Your task to perform on an android device: Me and my wife decided to surprise my son Andreas Wagner by meeting with him, who is living in Berlin, Germany. I want to stay there in a hotel, so search for the hotel in Berlin, Germany, in the Airbnb app.
Image 0: 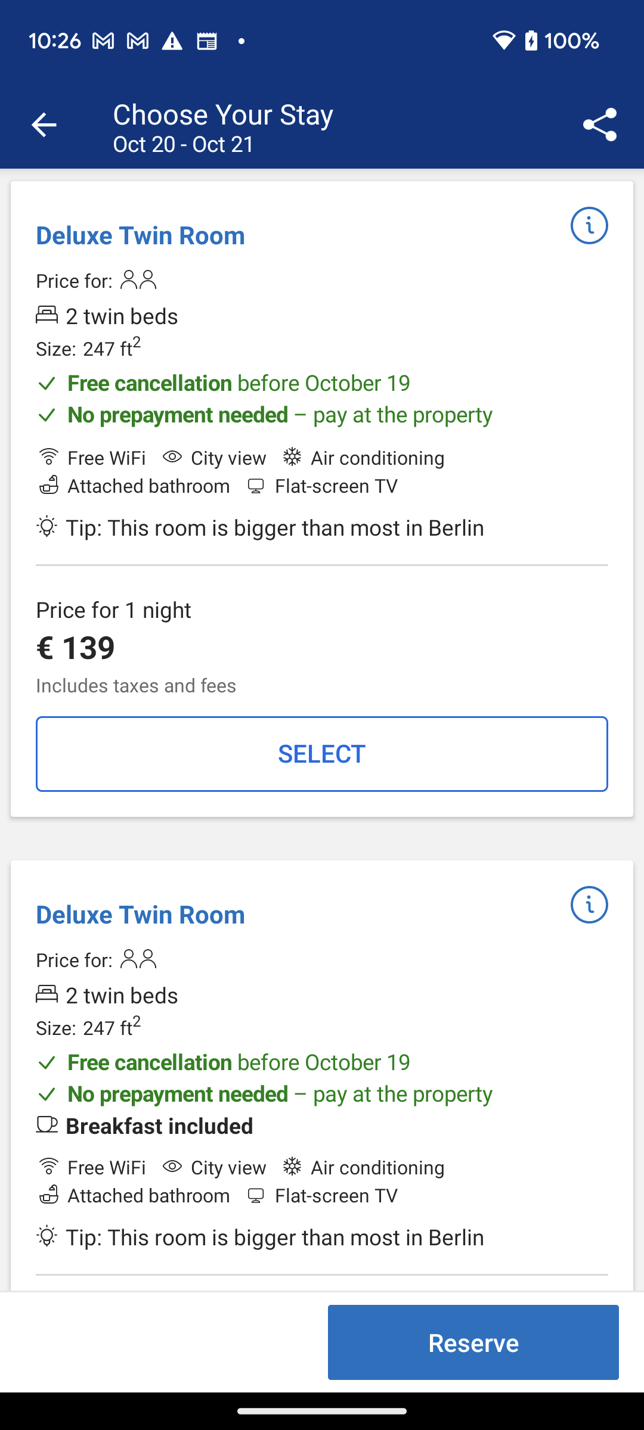
Open the Airbnb app.
Step 0: open app "Airbnb"
Image 1: 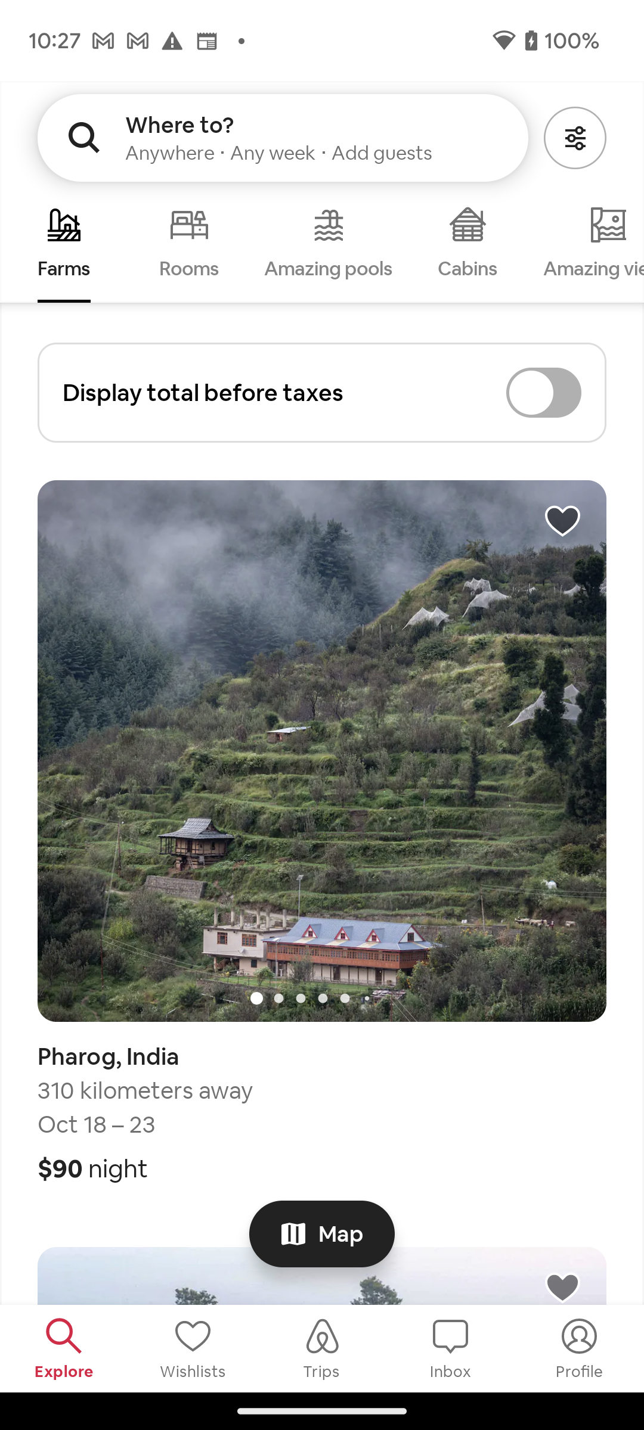
Click on the search bar at the top left corner of the screen to search hotels in Berlin, Germany.
Step 1: click (179, 125)
Image 2: 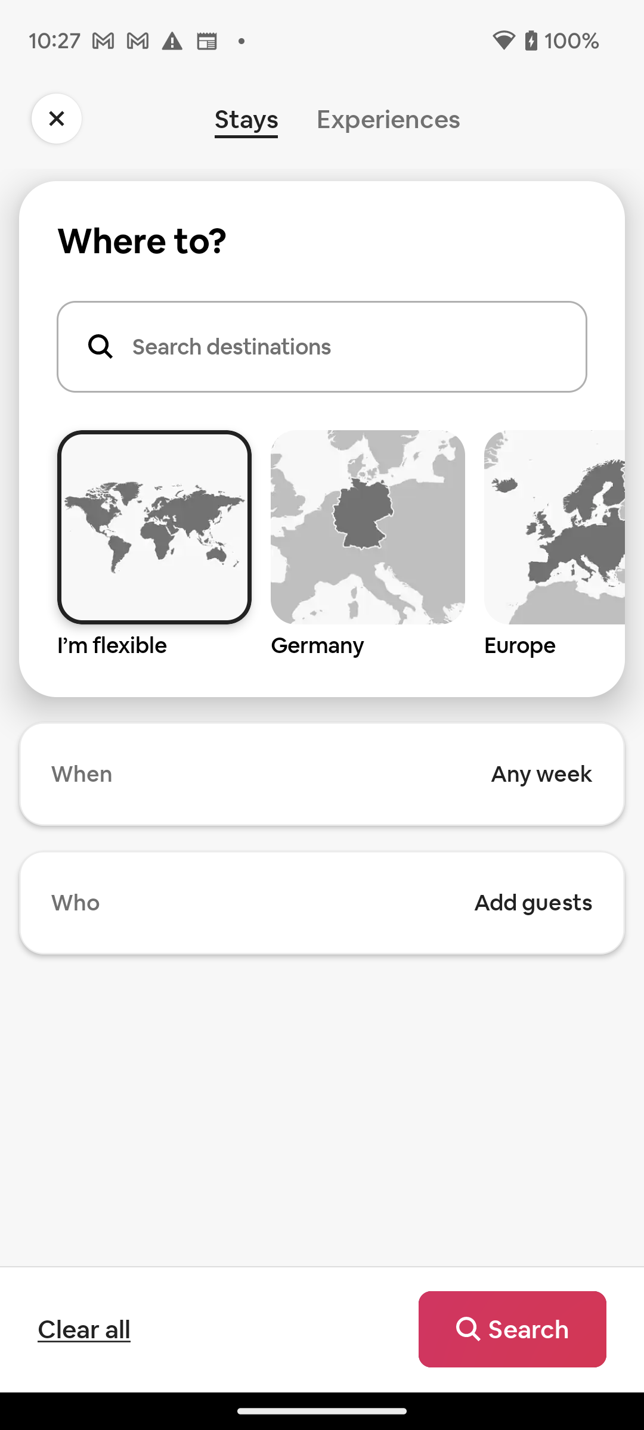
Click on the search bar at the top of the screen to search for the hotels.
Step 2: click (321, 439)
Image 3: 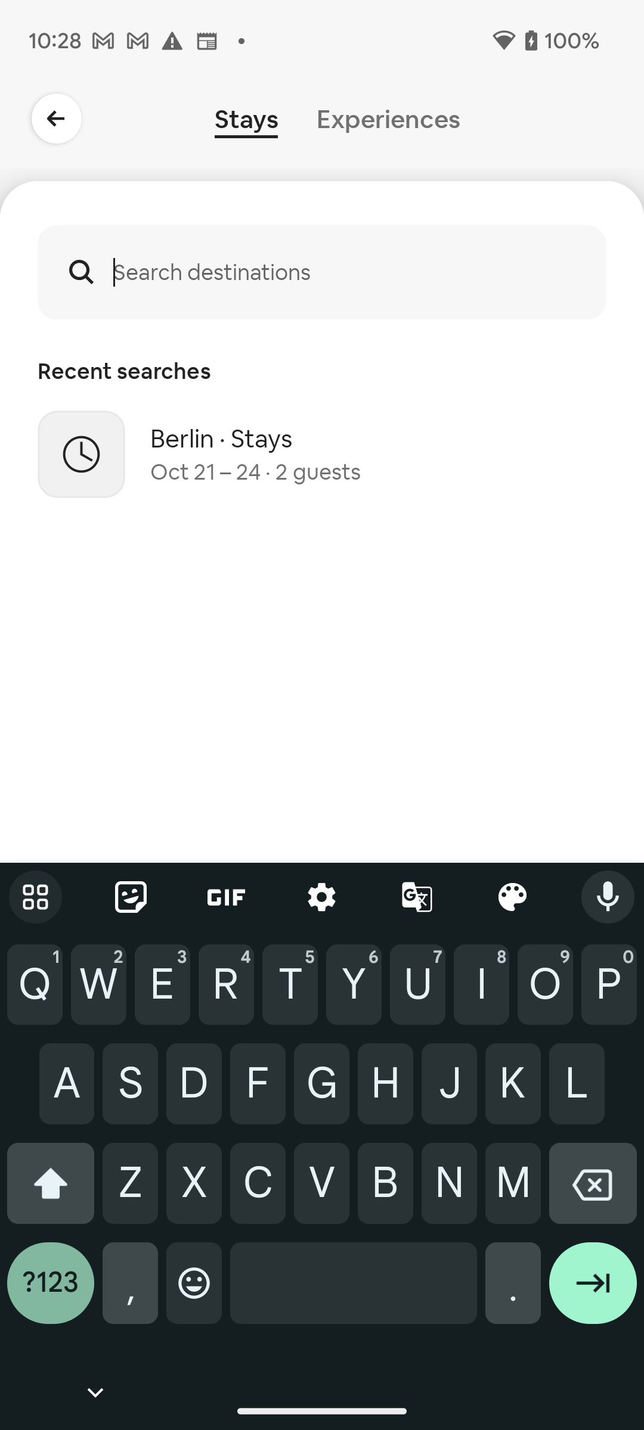
Type Berlin in the search bar to search hotels in Berlin.
Step 3: type "Berlin"
Image 4: 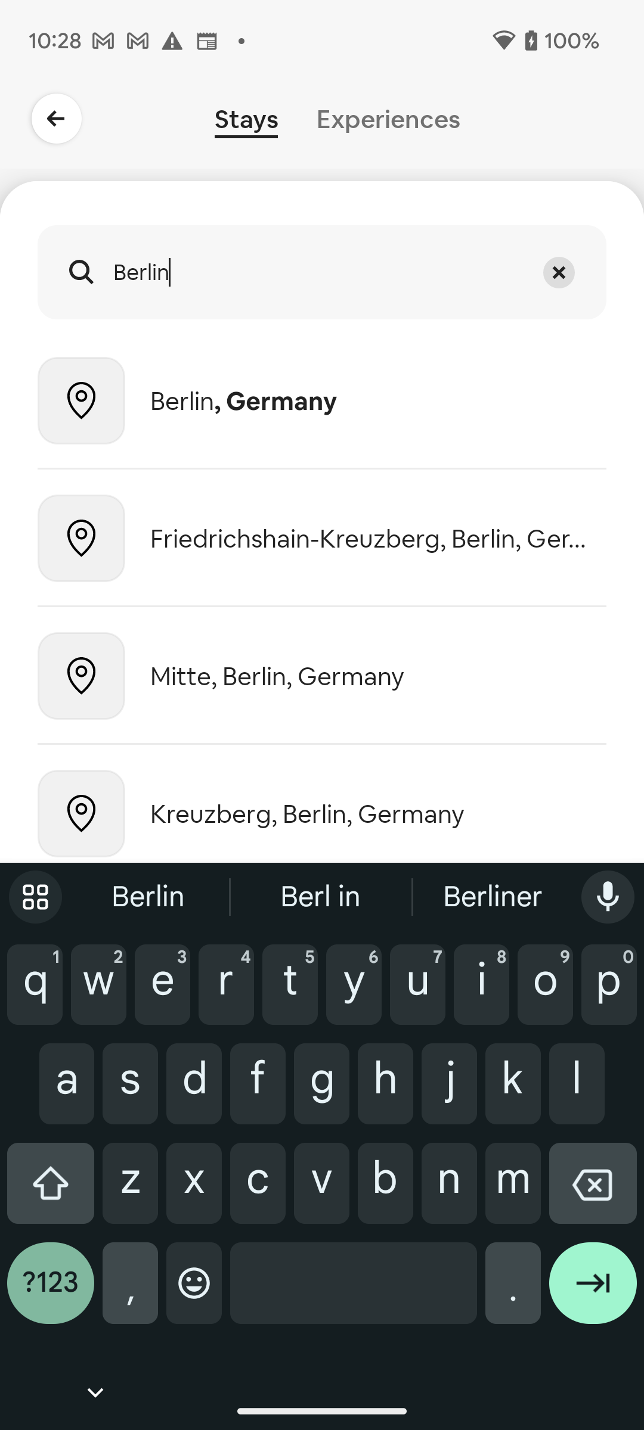
Click on the first suggested location
Step 4: click (378, 401)
Image 5: 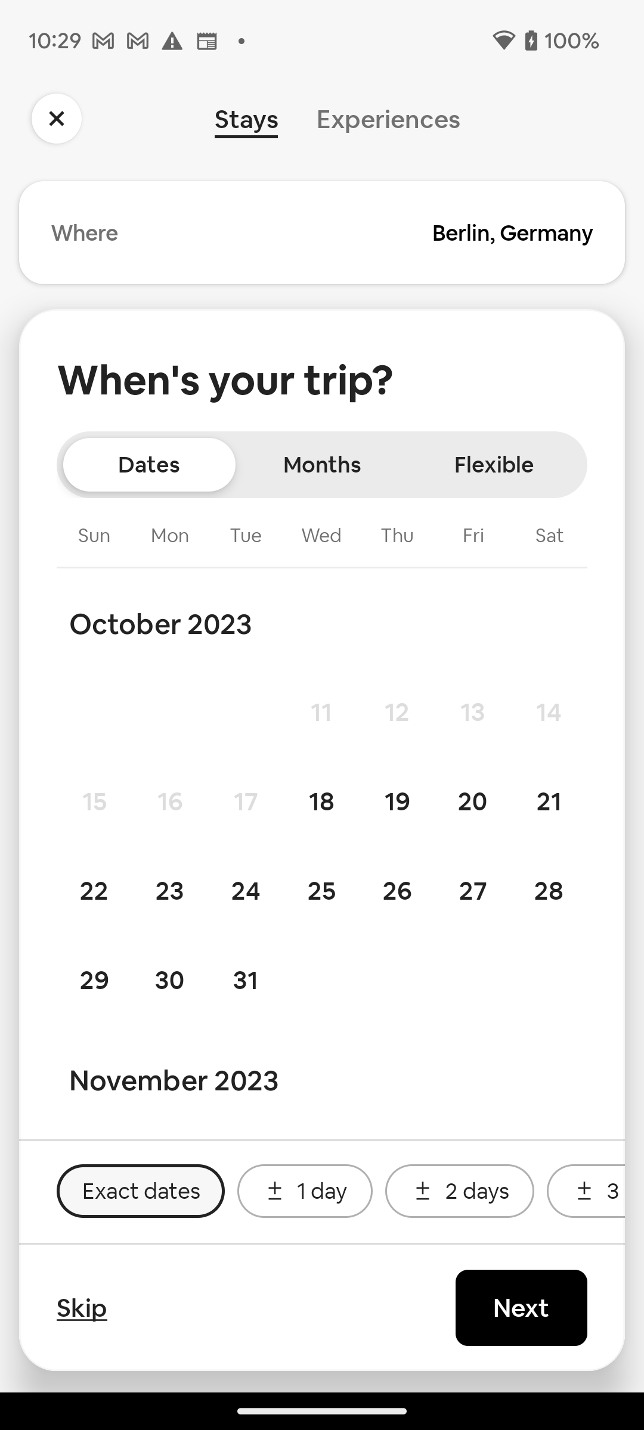
Click on the 21 to select the check in date
Step 5: click (549, 801)
Image 6: 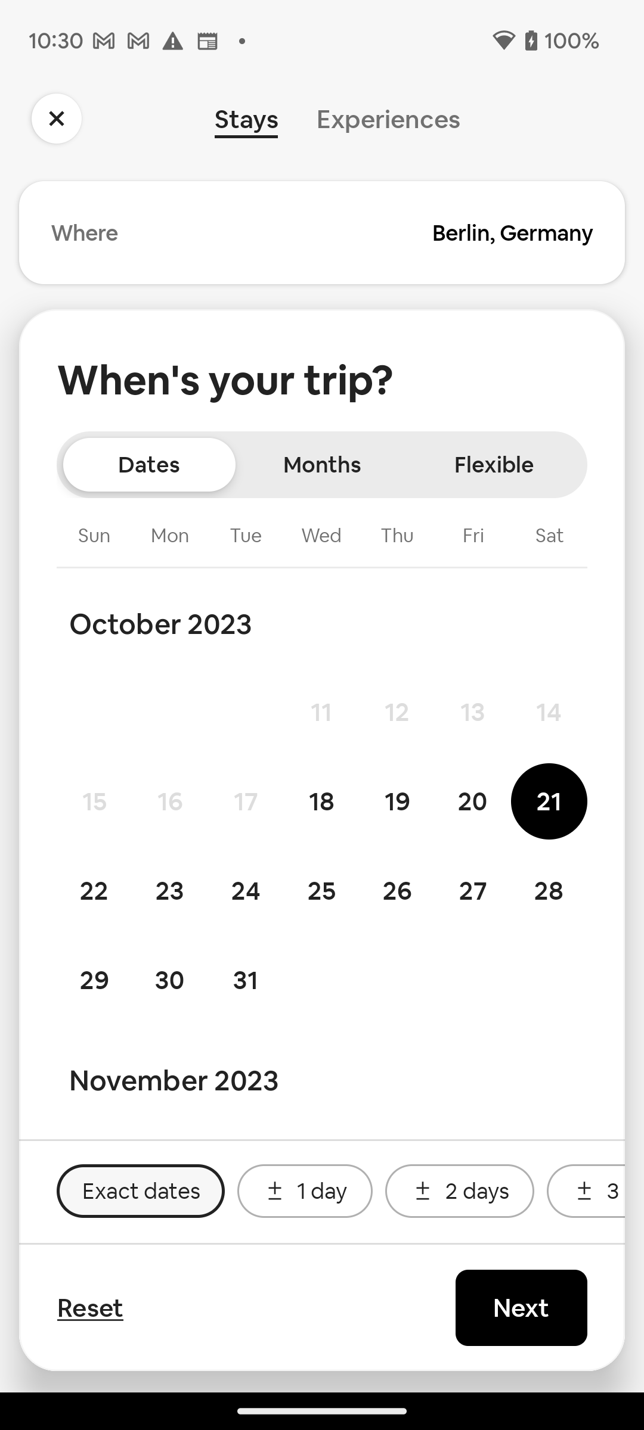
Click on the 24 to select the check out date
Step 6: click (246, 891)
Image 7: 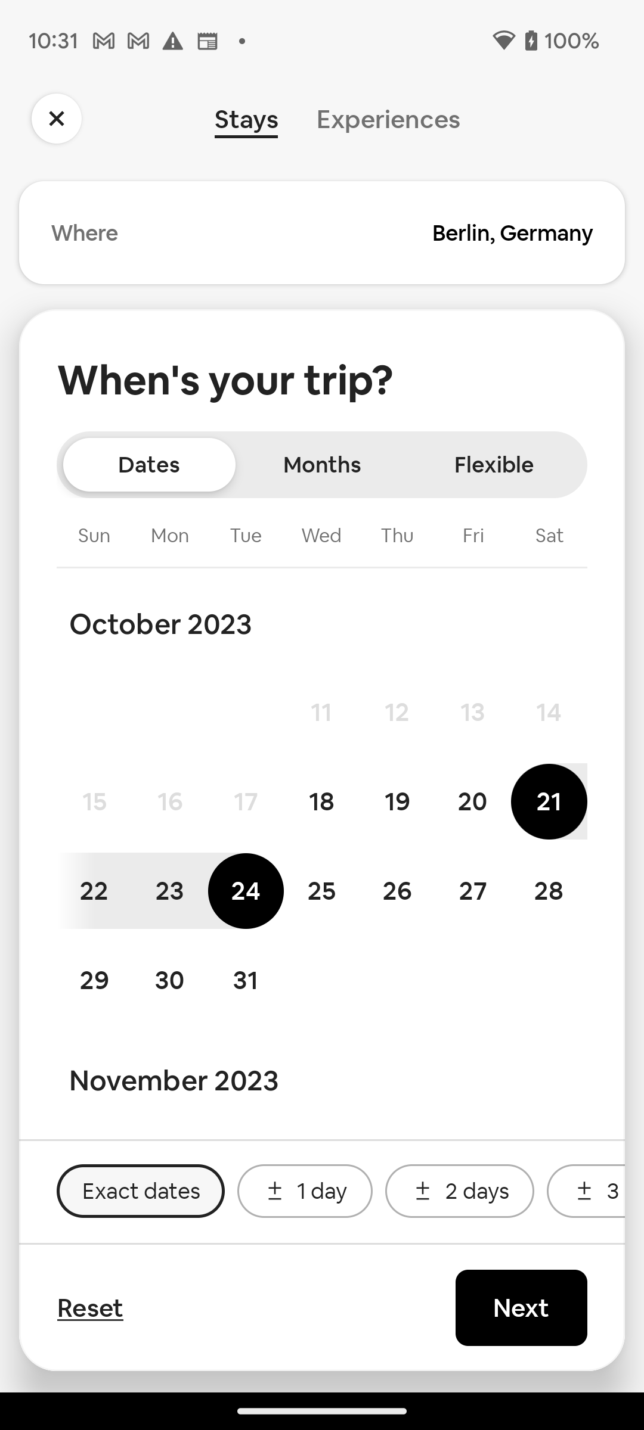
Click on the Next button at the bottom right corner of the screen
Step 7: click (521, 1308)
Image 8: 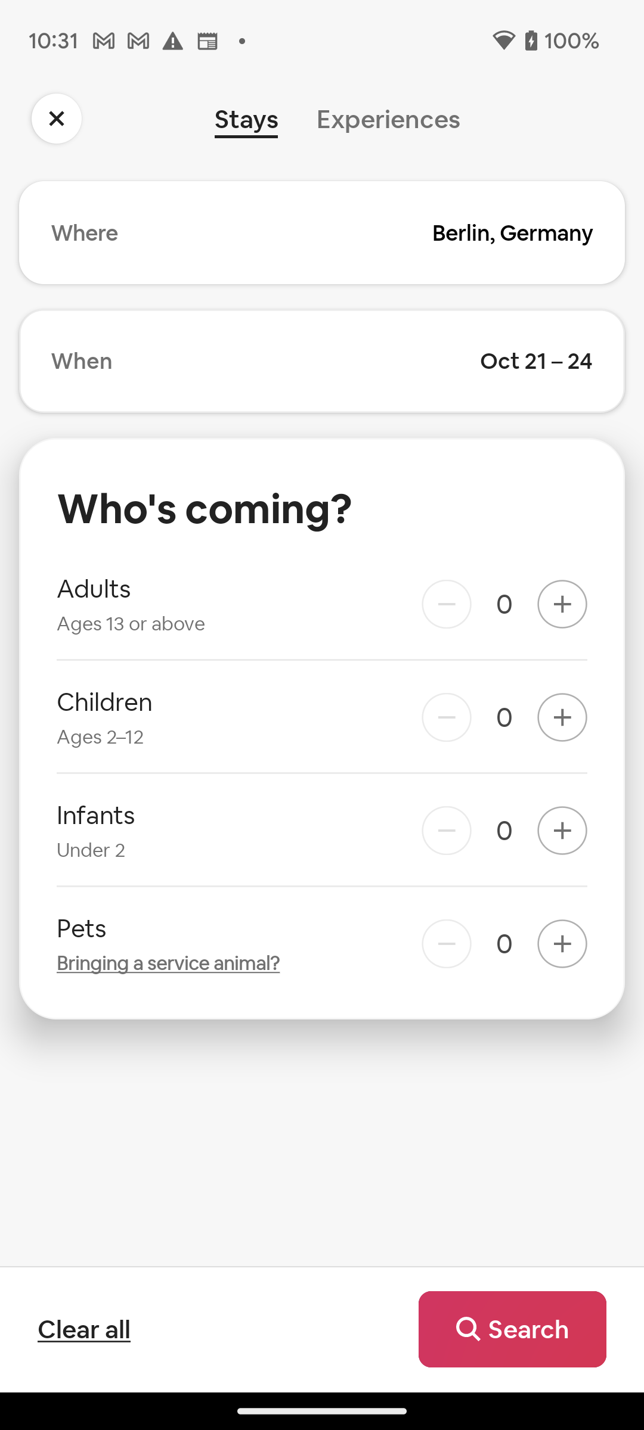
Click on the plus icon of the Adults to select the person
Step 8: click (562, 604)
Image 11: 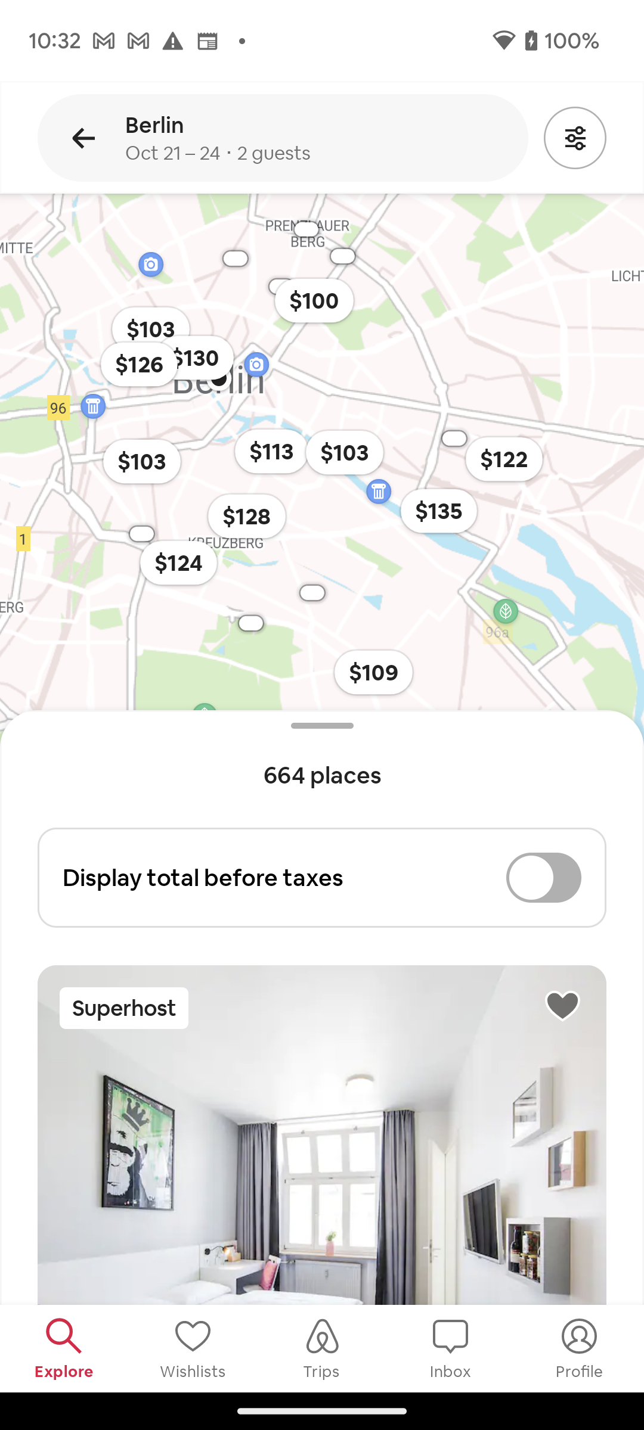
Scroll down to view more hotels
Step 11: scroll down
Image 12: 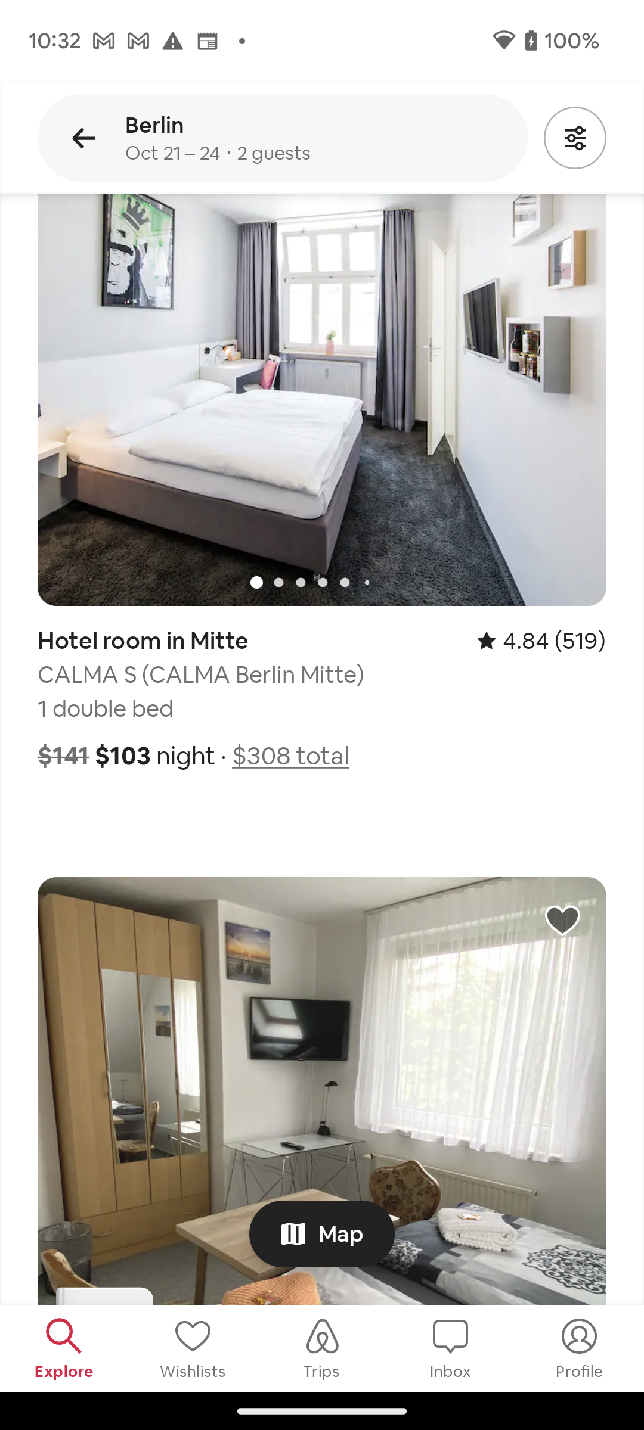
Scroll down to view more hotels
Step 12: scroll down
Image 13: 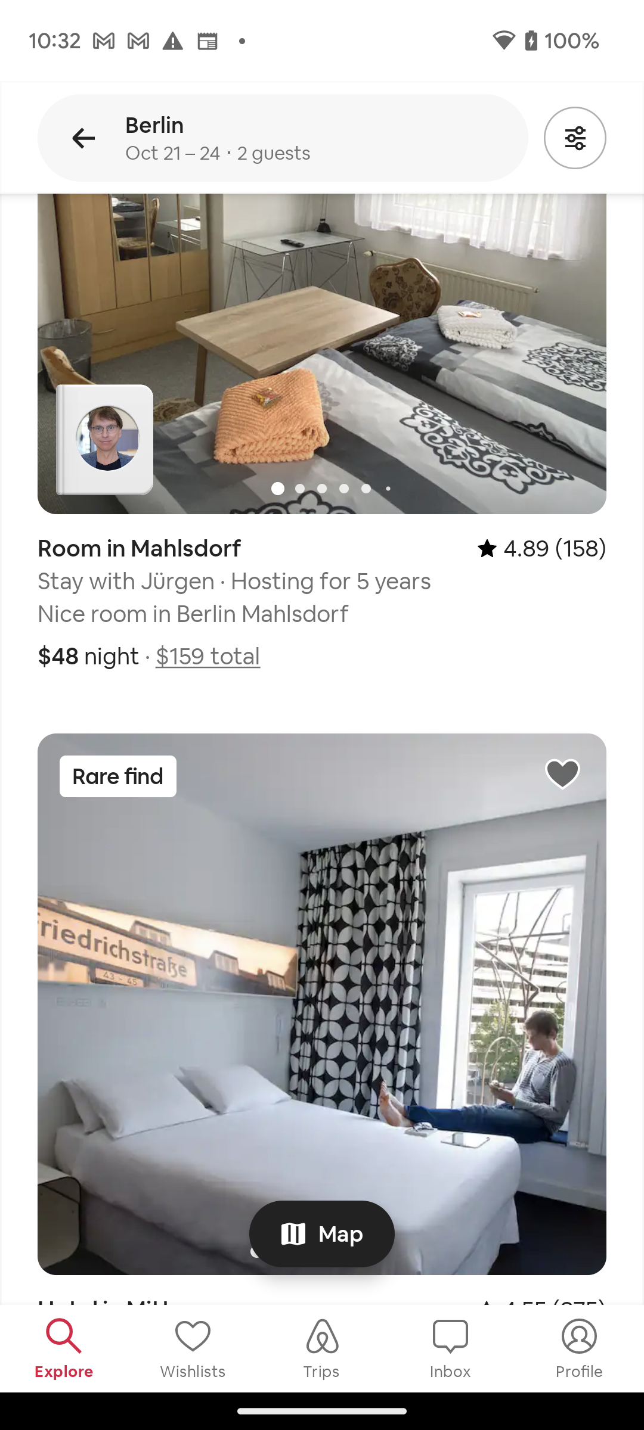
Scroll down to view more hotels
Step 13: scroll down